Your task to perform on an android device: Download the Queen's Gambit pdf file for me from the Drive app.
Image 0: 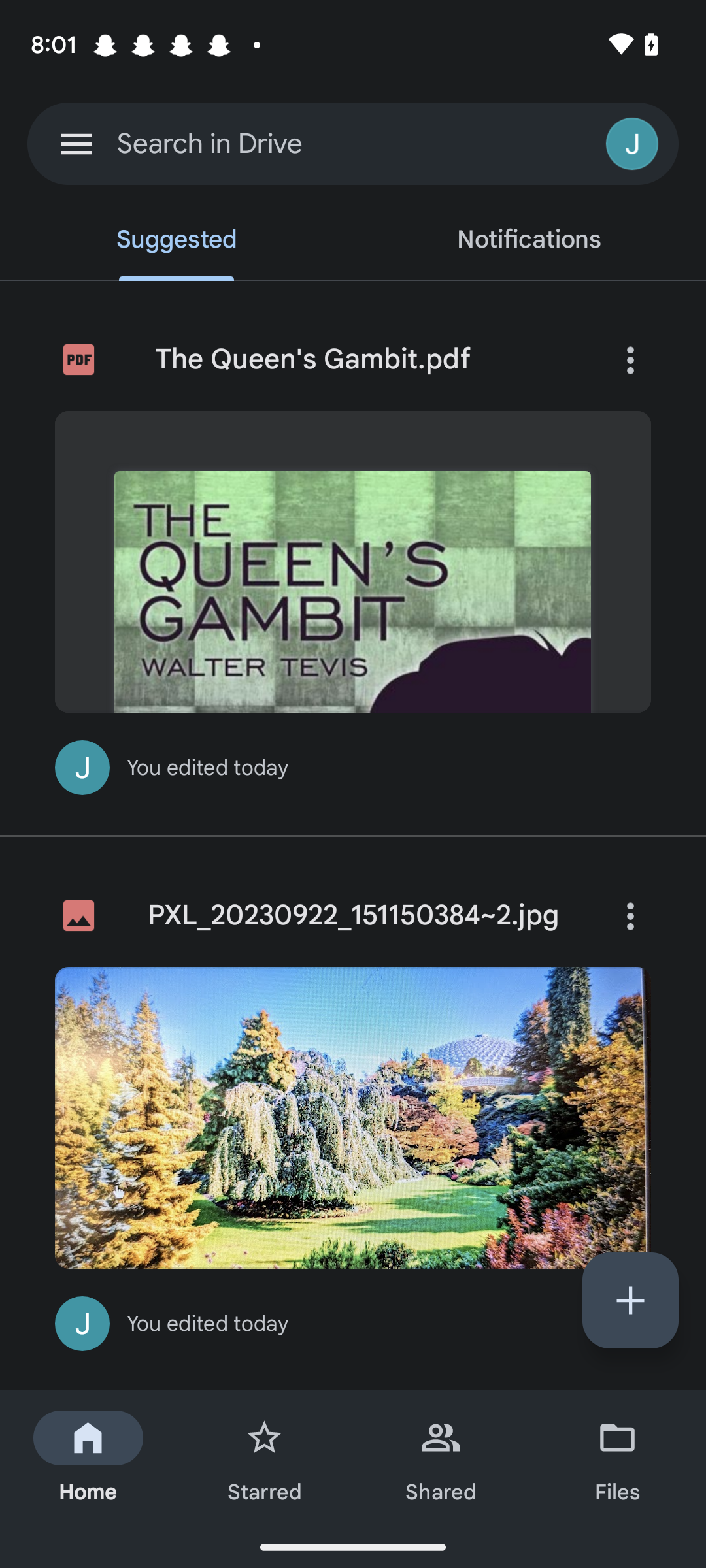
Click on the Three dots on the top right corner of the The Queen's Gambit pdf file.
Step 0: click (630, 359)
Image 1: 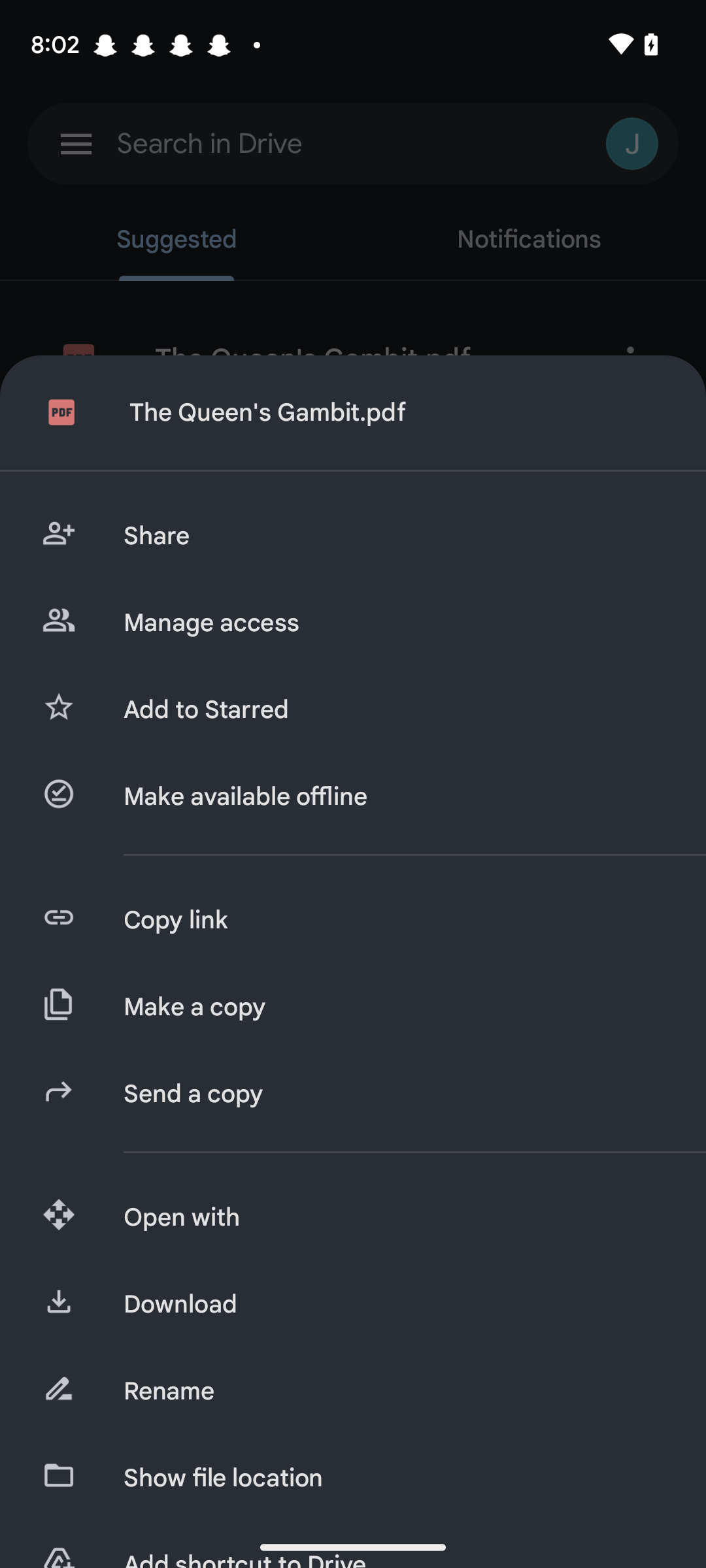
Click on the download tab in the list.
Step 1: click (394, 1304)